Your task to perform on an android device: Compare the prices of the suggested products.
Image 0: 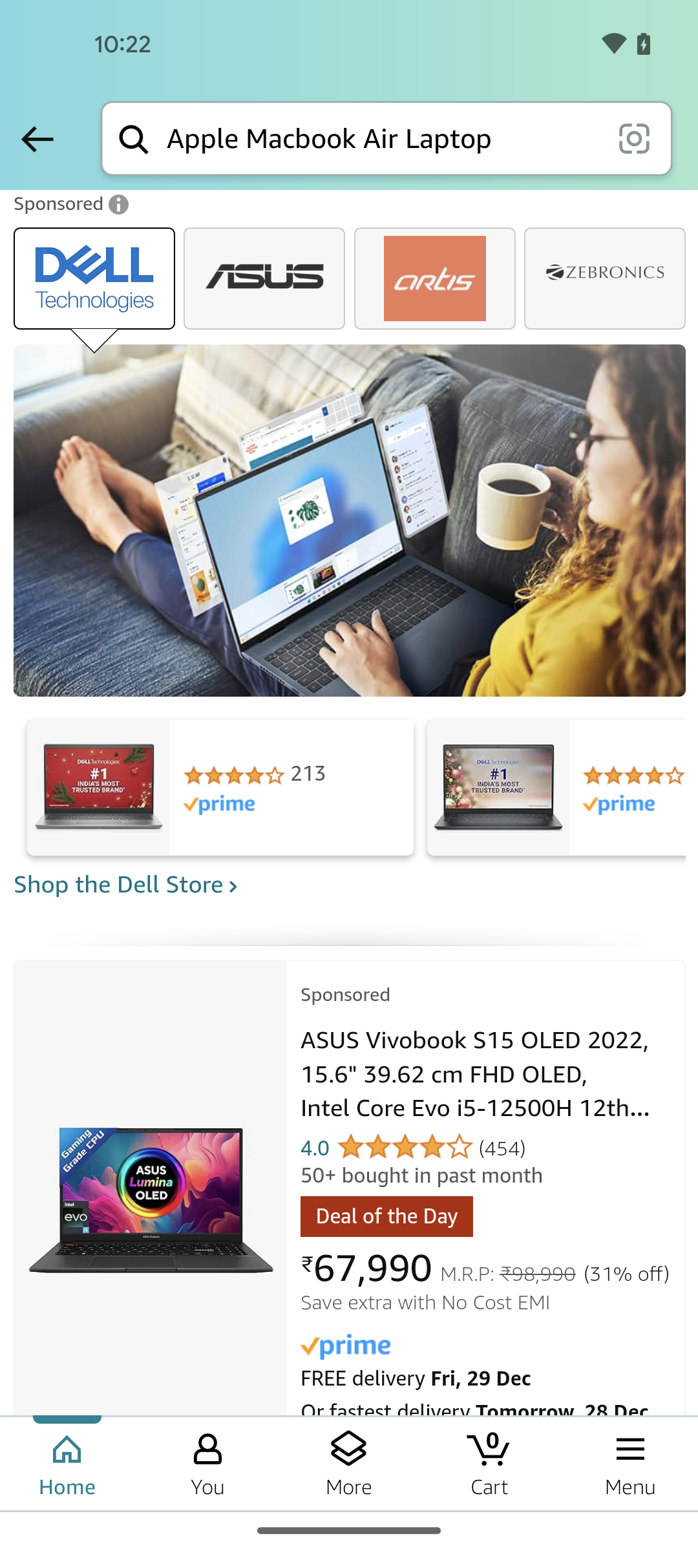
scroll down to see products & pricing 
Step 0: scroll down
Image 1: 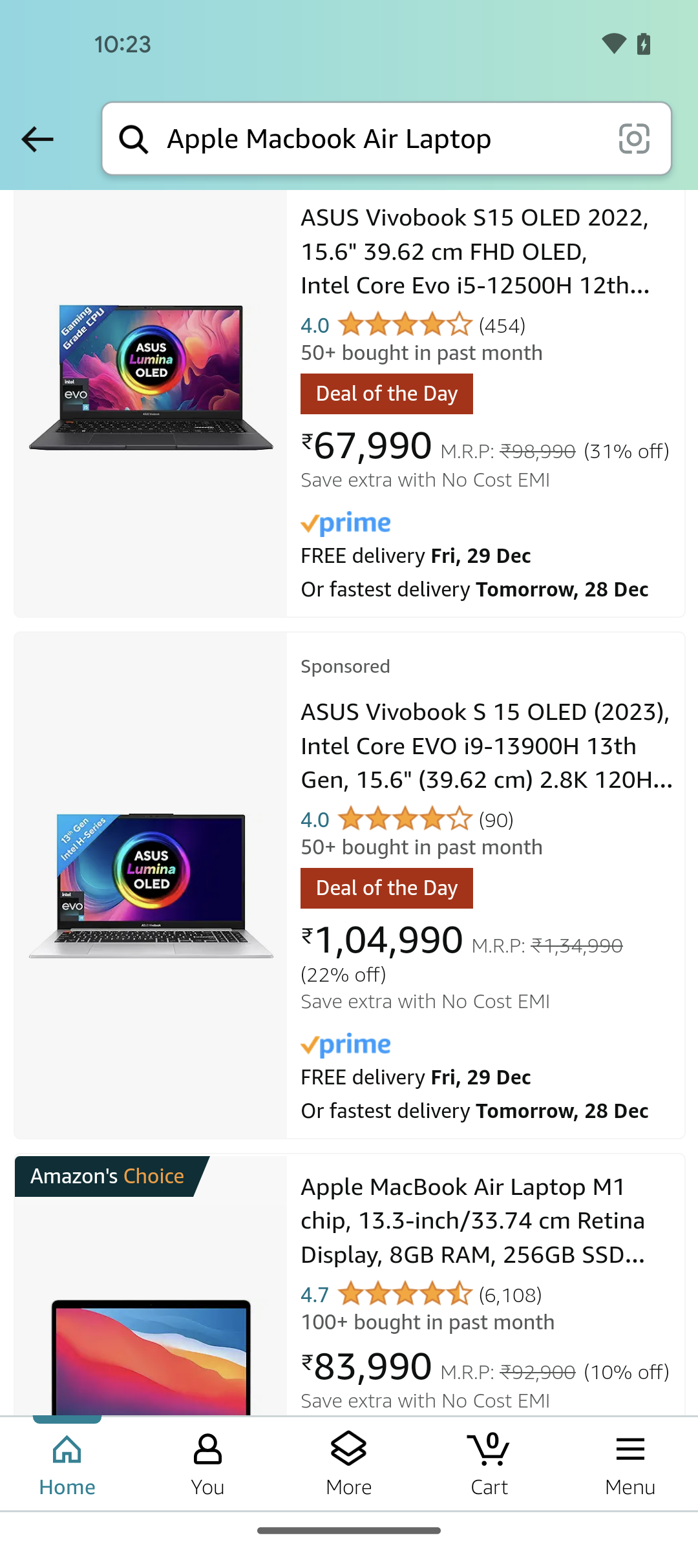
scroll down to see products & pricing 
Step 1: scroll down